Your task to perform on an android device: Open the Whisk app and view the Pizza Crescents recipe
Image 0: 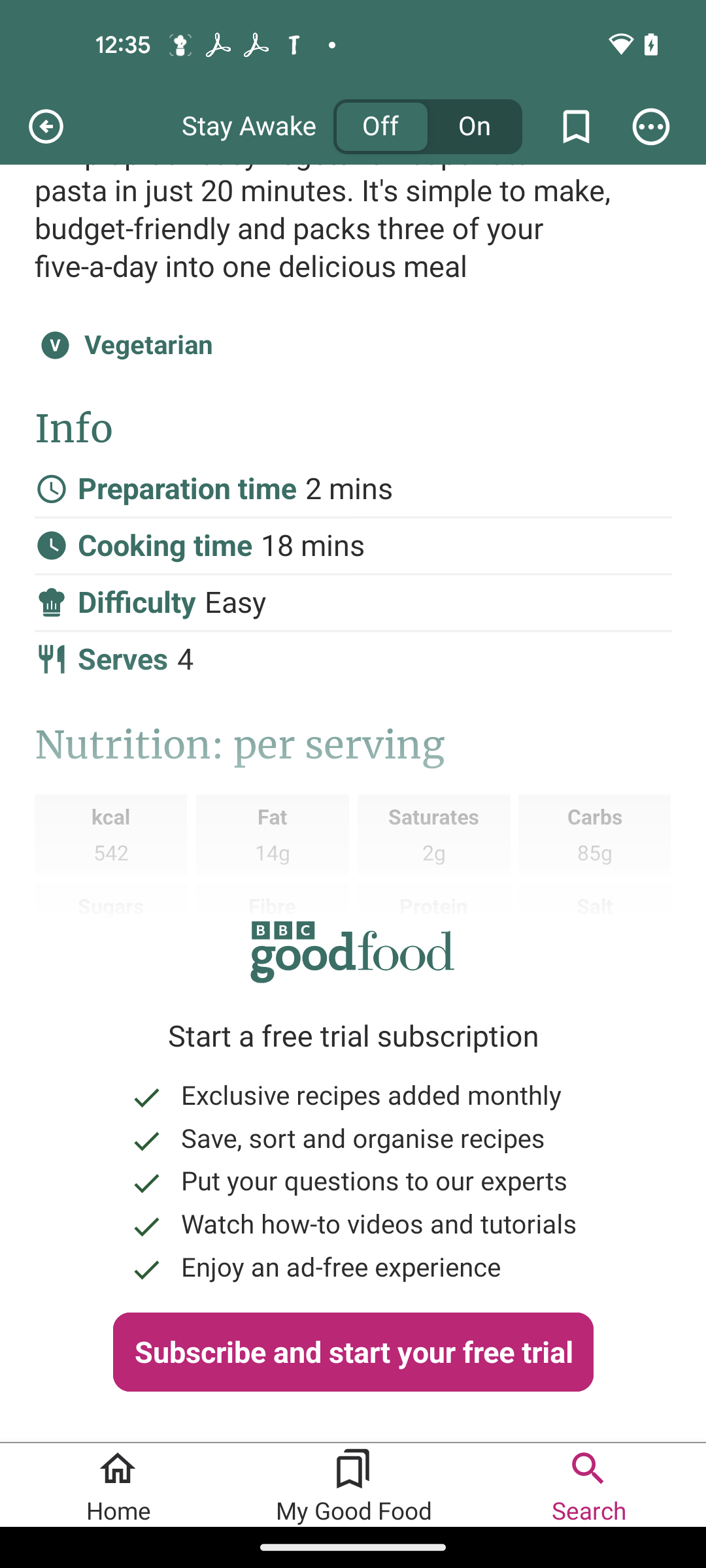
Open the Whisk app
Step 0: open app "Whisk"
Image 1: 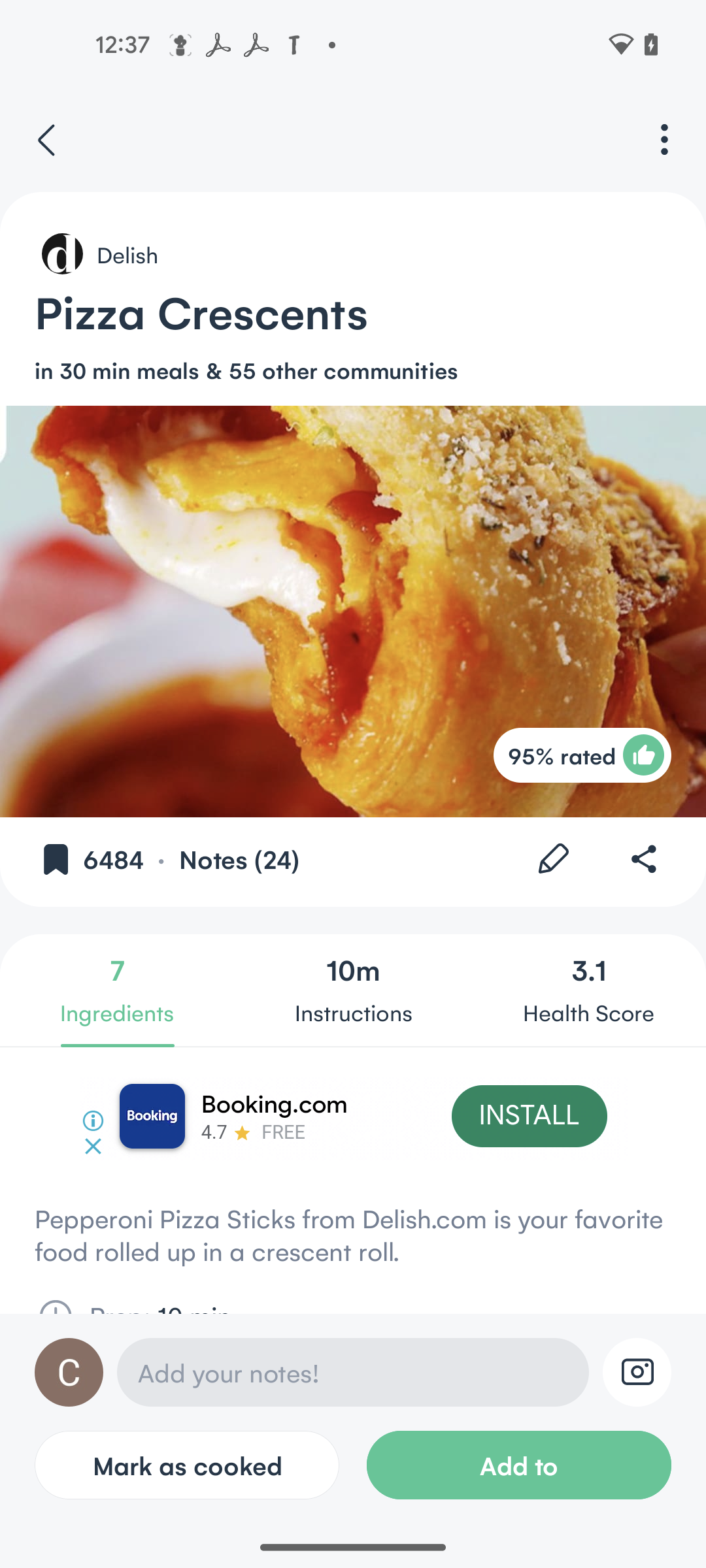
click on the instructions
Step 1: click (352, 1012)
Image 2: 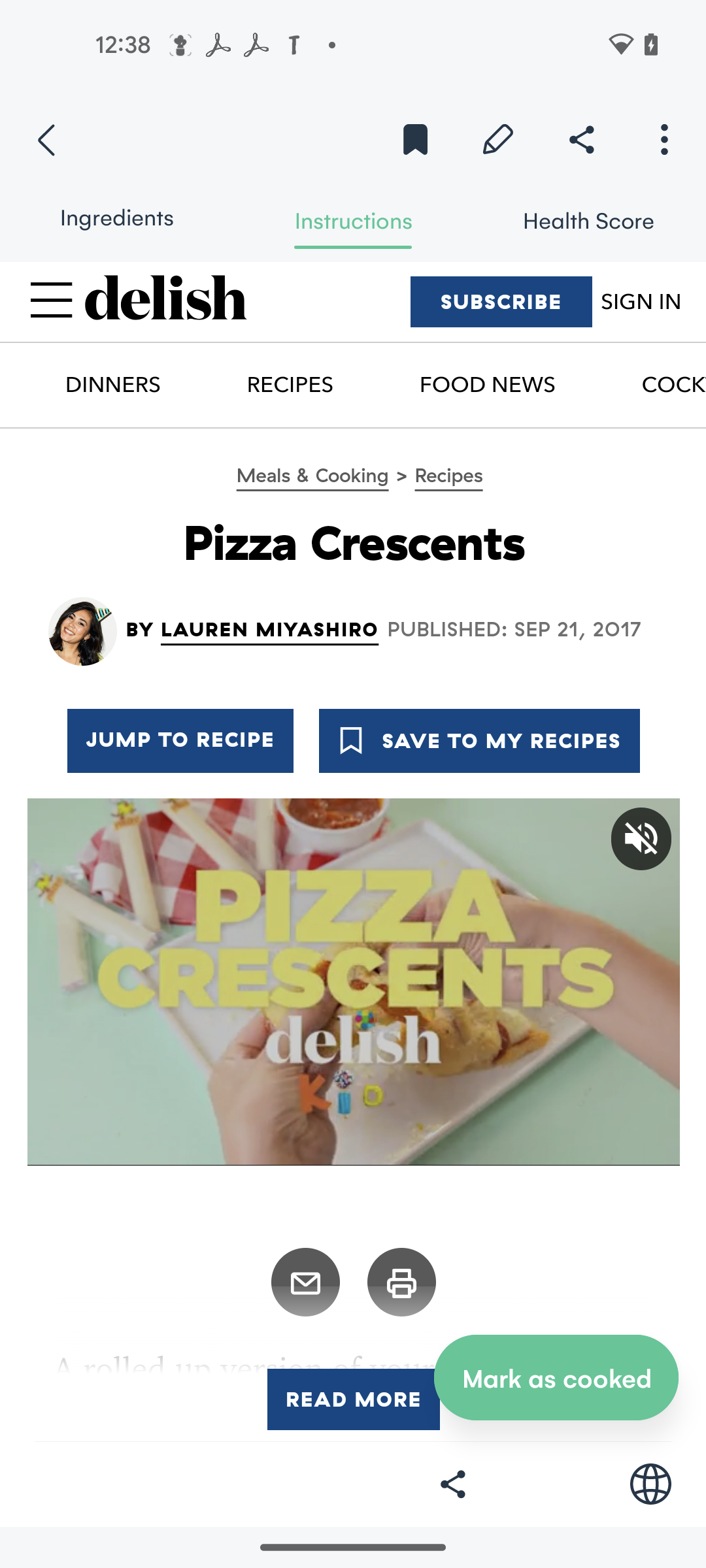
click on jump to recipe
Step 2: click (180, 740)